Your task to perform on an android device: I want to view the furniture for my living room, so apply the category filter for me and look for the living room furniture.
Image 0: 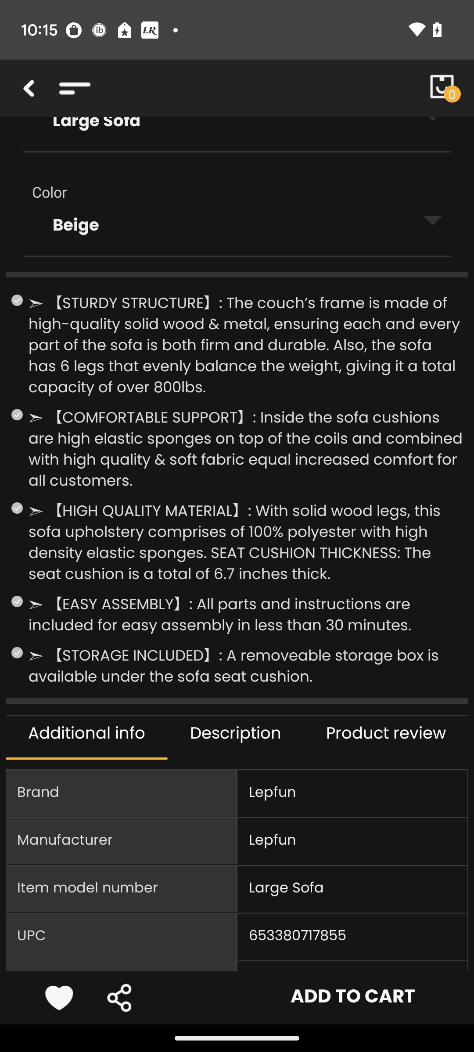
Go back to the previous page.
Step 0: press back button
Image 1: 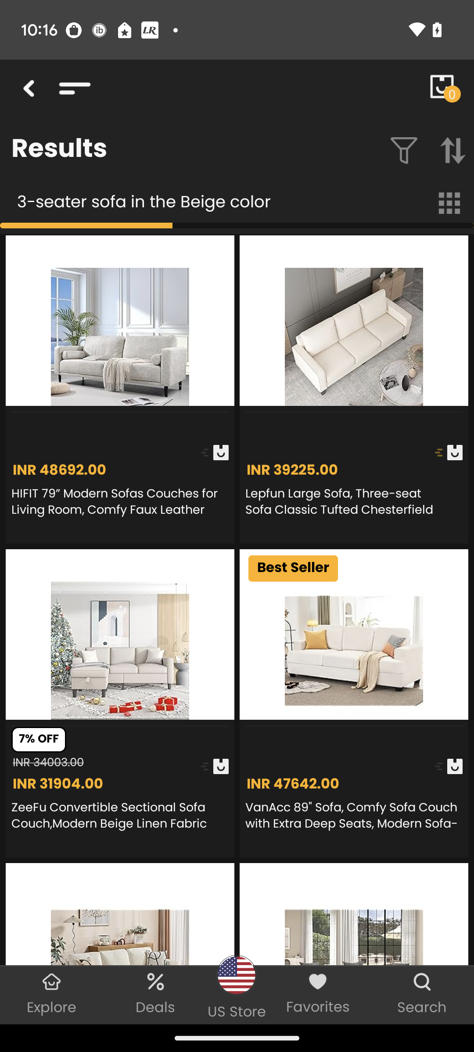
Click on the "Filter" icon.
Step 1: click (399, 140)
Image 2: 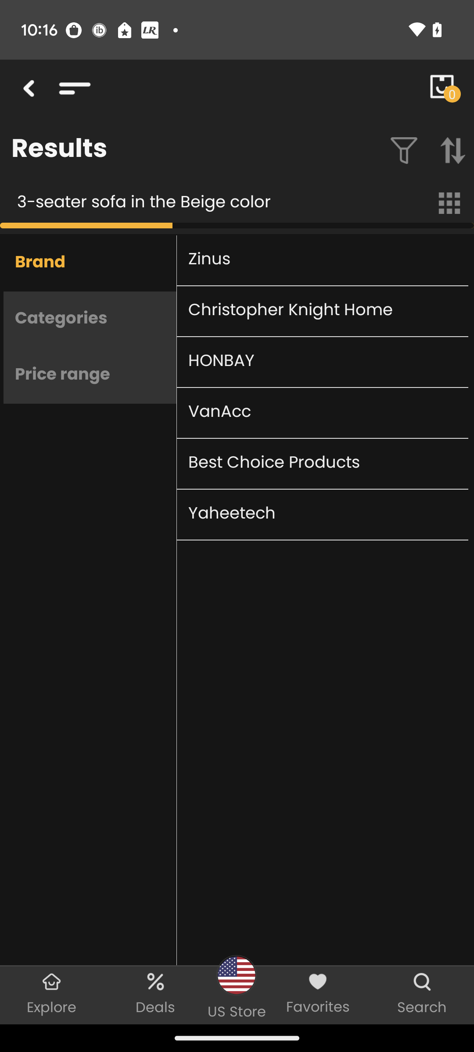
Click on the filter categories.
Step 2: click (90, 319)
Image 3: 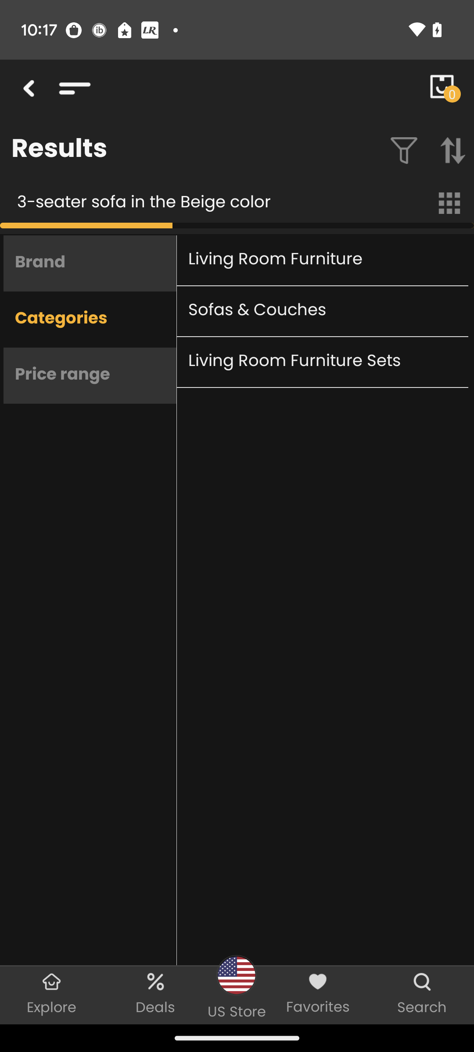
Select the tab "Living Room Furniture".
Step 3: click (305, 260)